Your task to perform on an android device: Get the "Care" tips for the mango plant on the Blossom app.
Image 0: 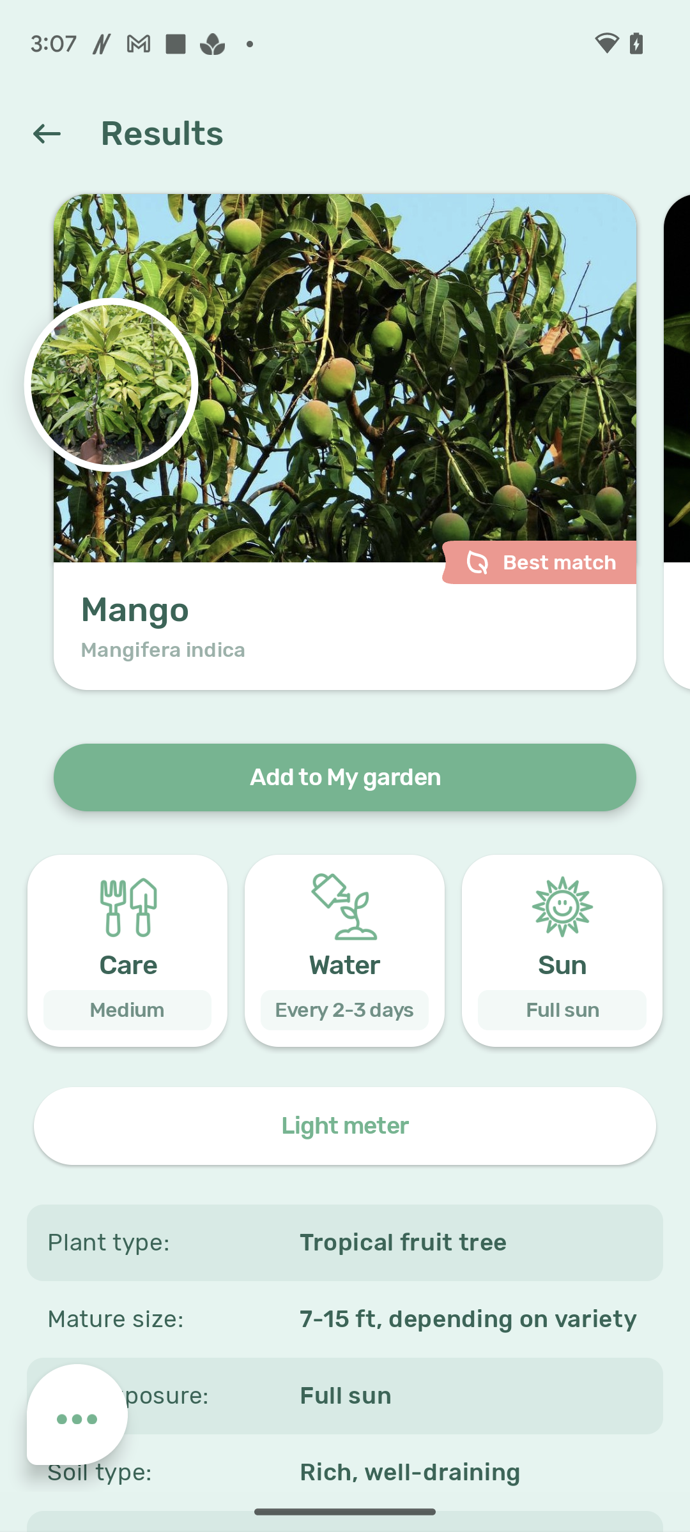
Click on the tab "care"
Step 0: click (103, 927)
Image 1: 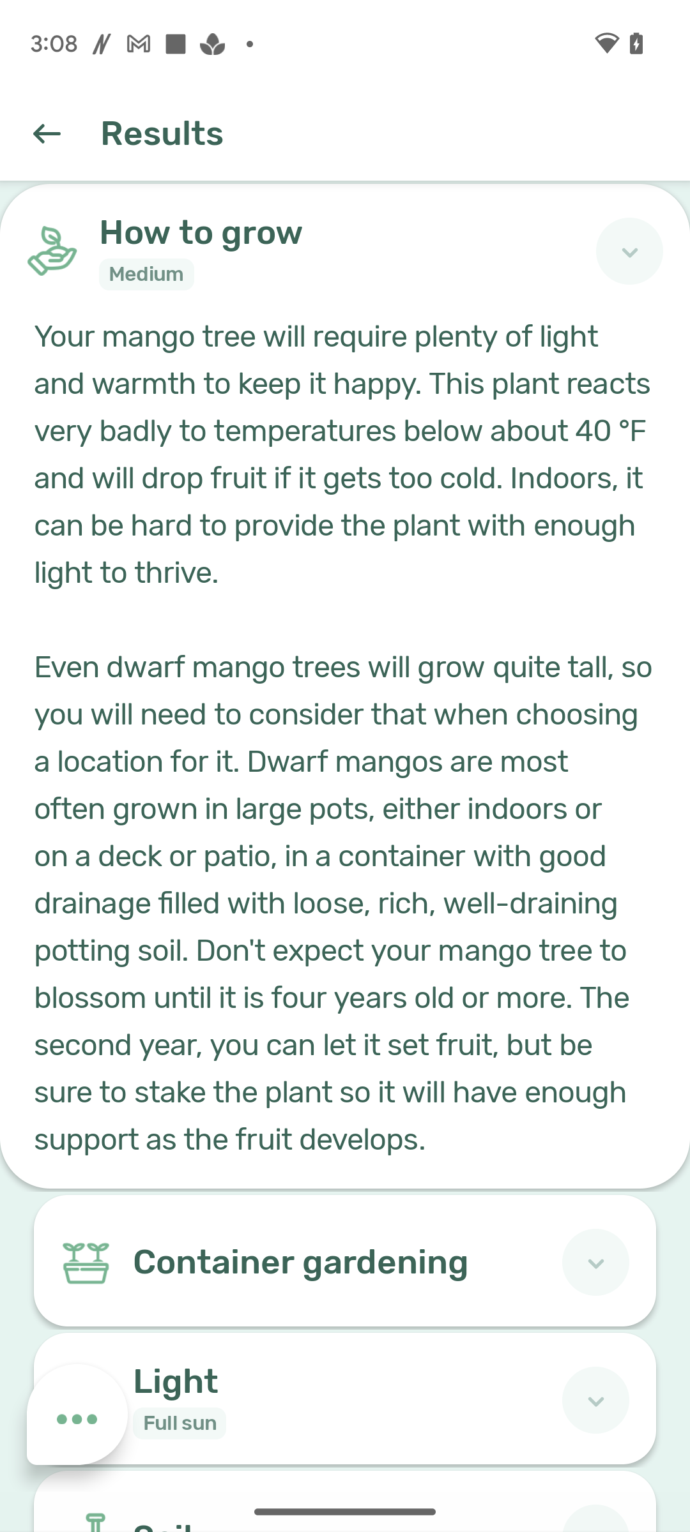
Click on the tab Container gardening.
Step 1: click (334, 1262)
Image 2: 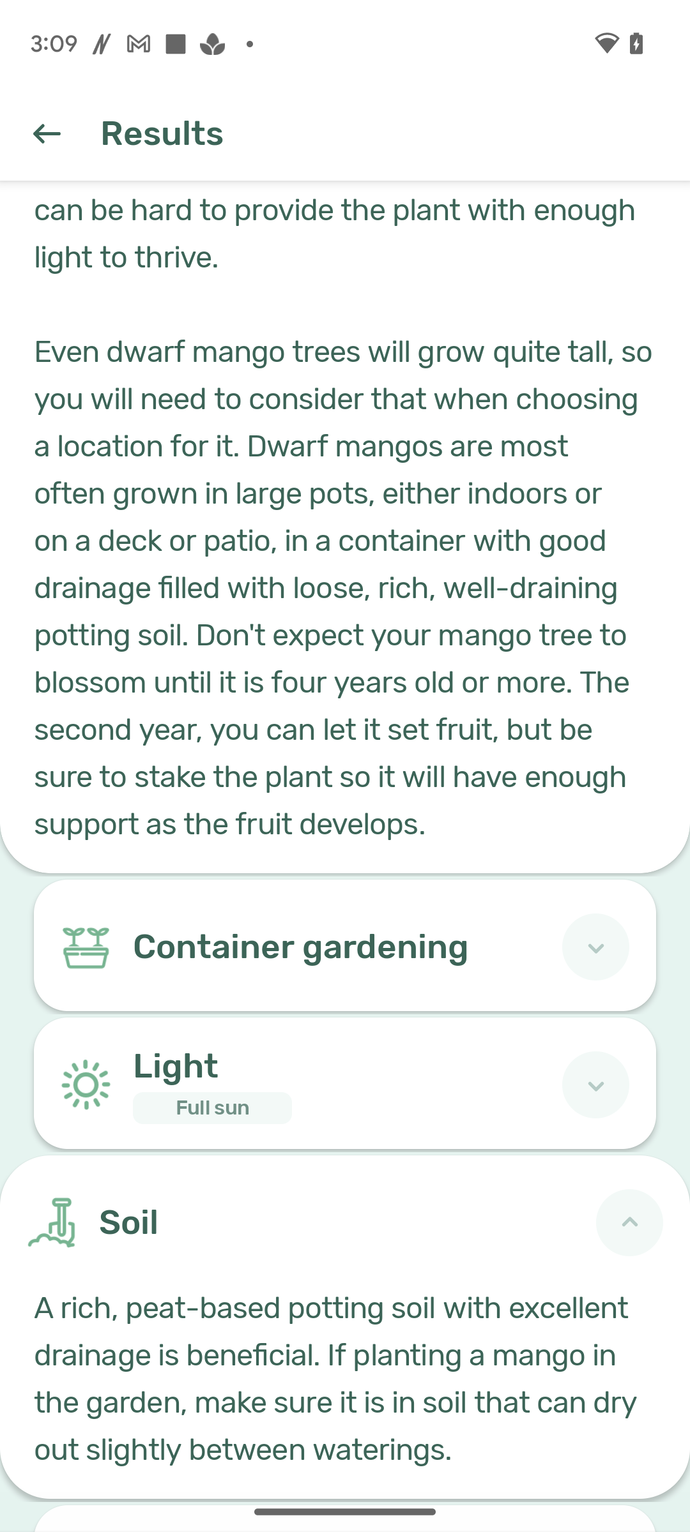
Click on the tab Container gardening.
Step 2: click (334, 947)
Image 3: 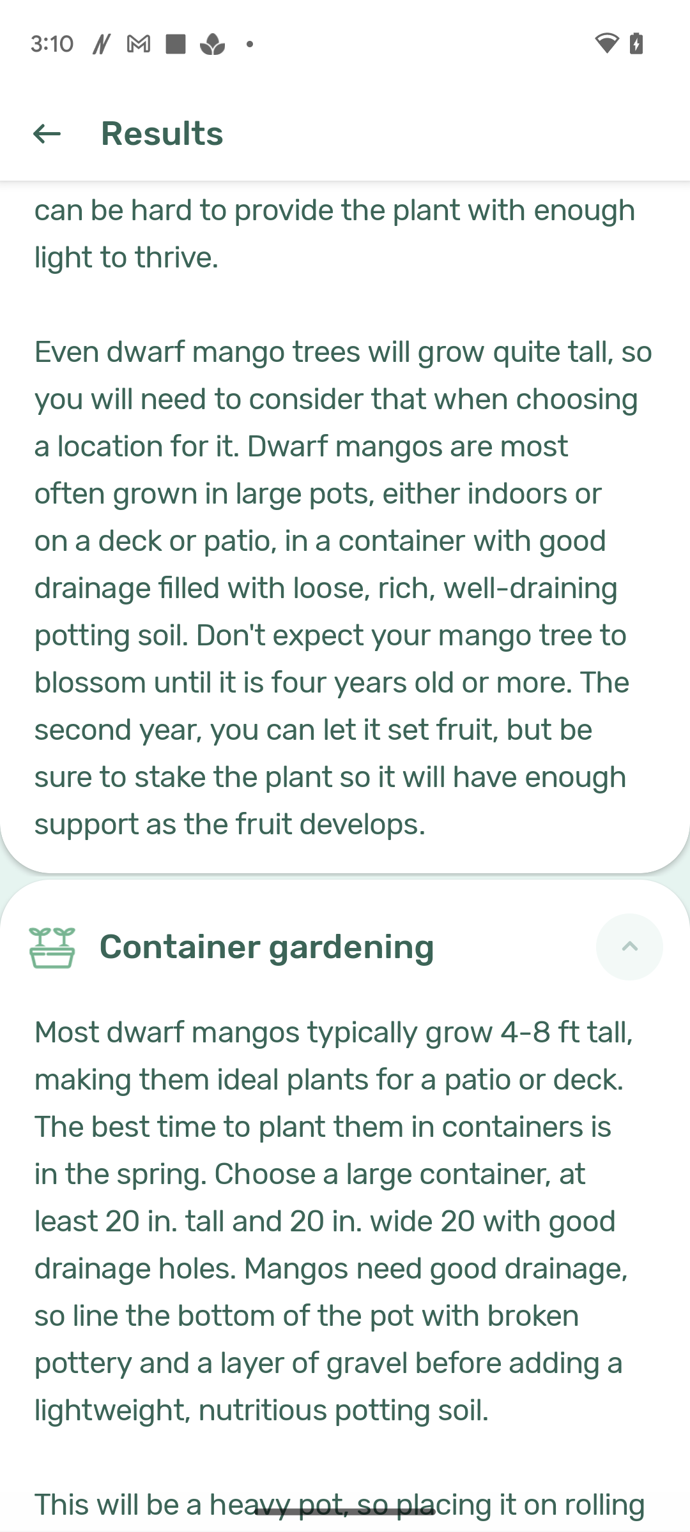
Scroll up
Step 3: scroll down
Image 4: 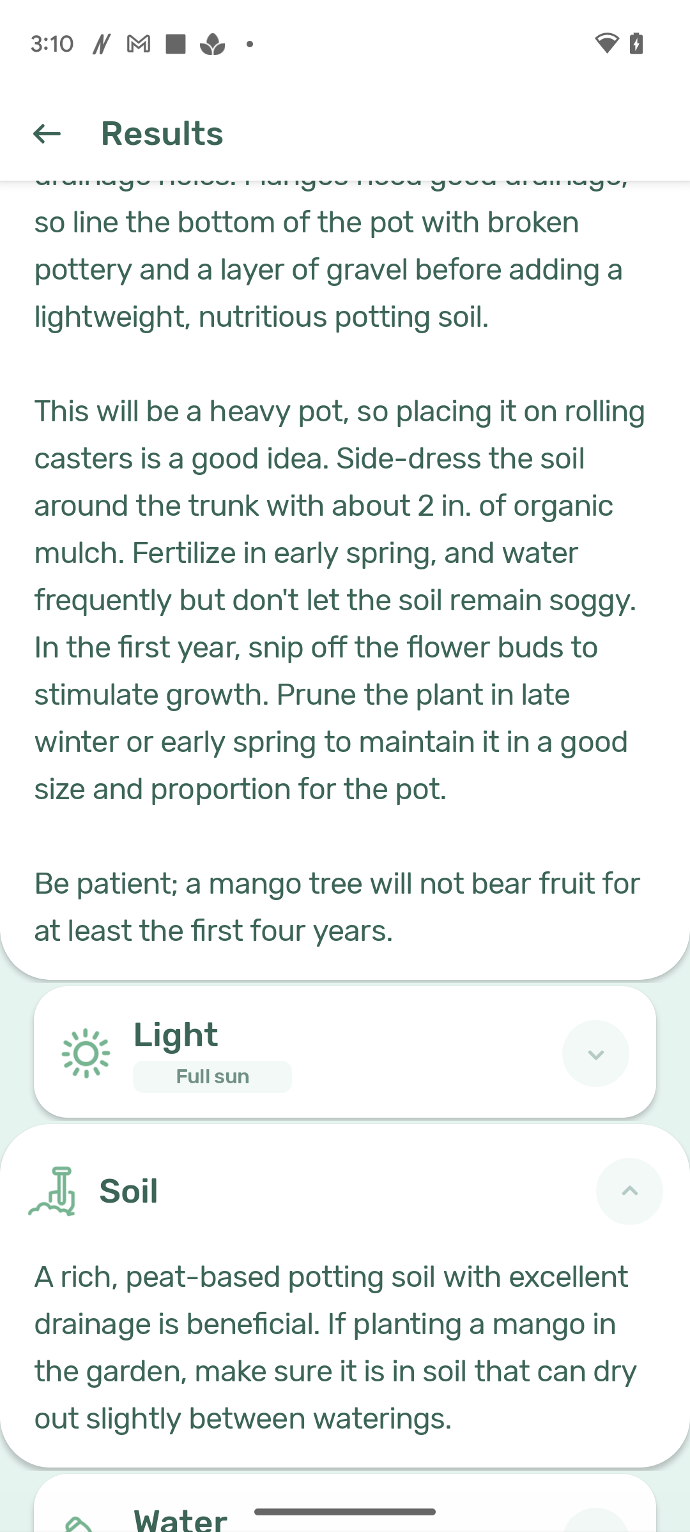
Click on the tab "Light".
Step 4: click (544, 1038)
Image 5: 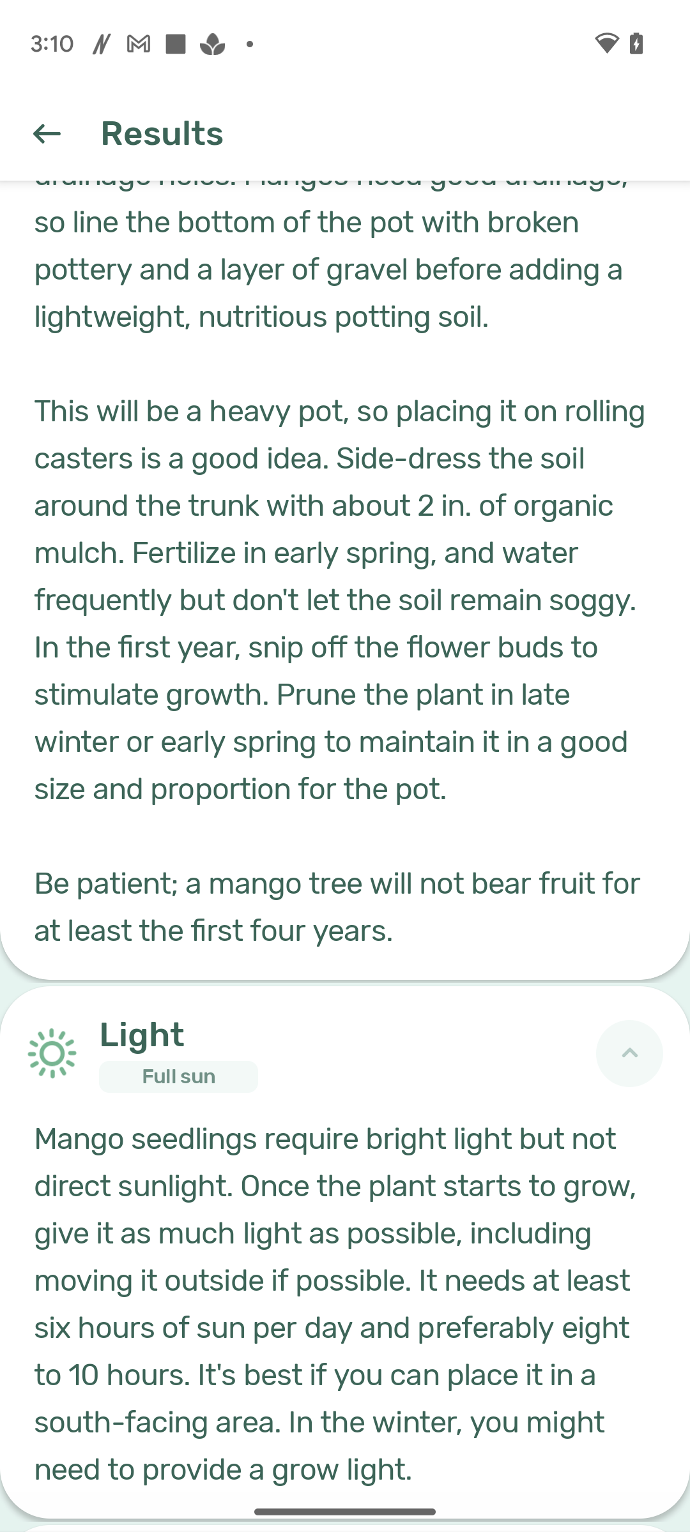
Scroll up
Step 5: scroll down
Image 6: 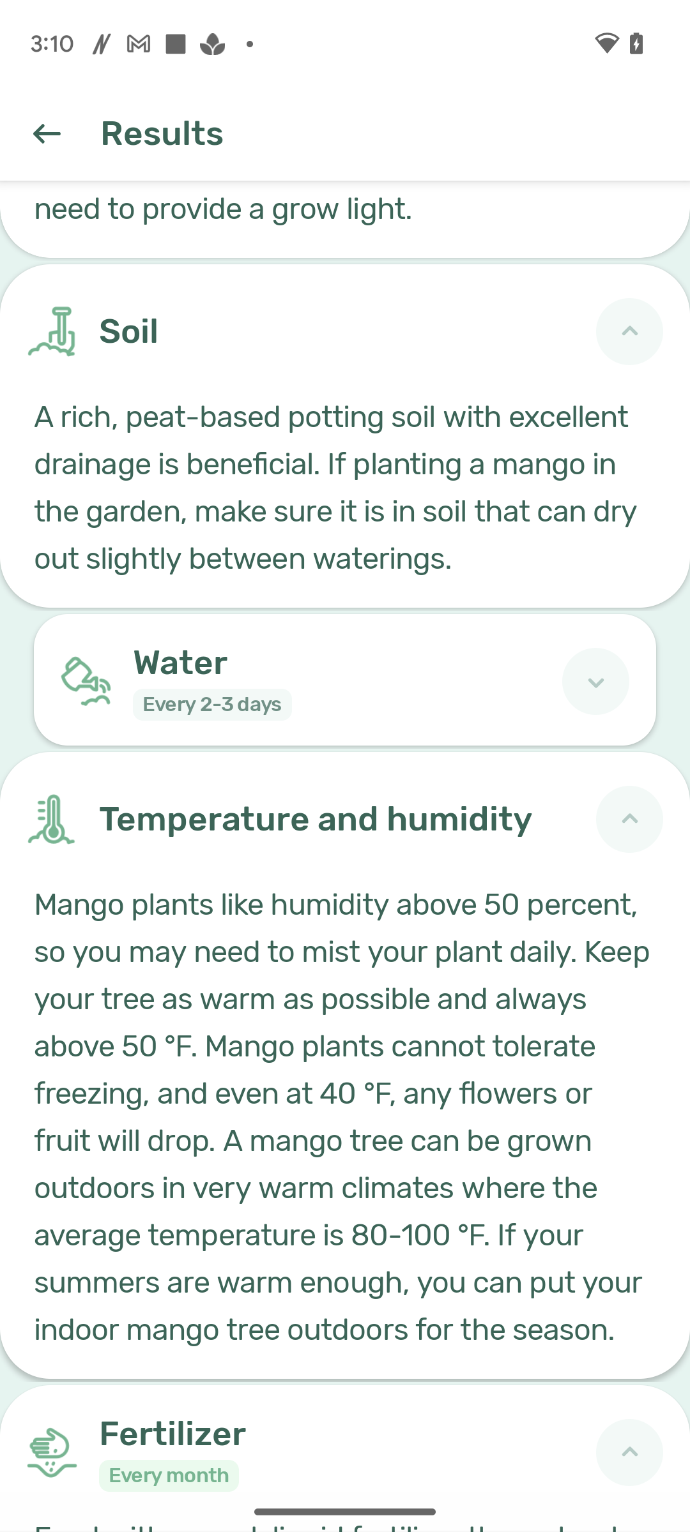
Click on the tab "Water".
Step 6: click (395, 684)
Image 7: 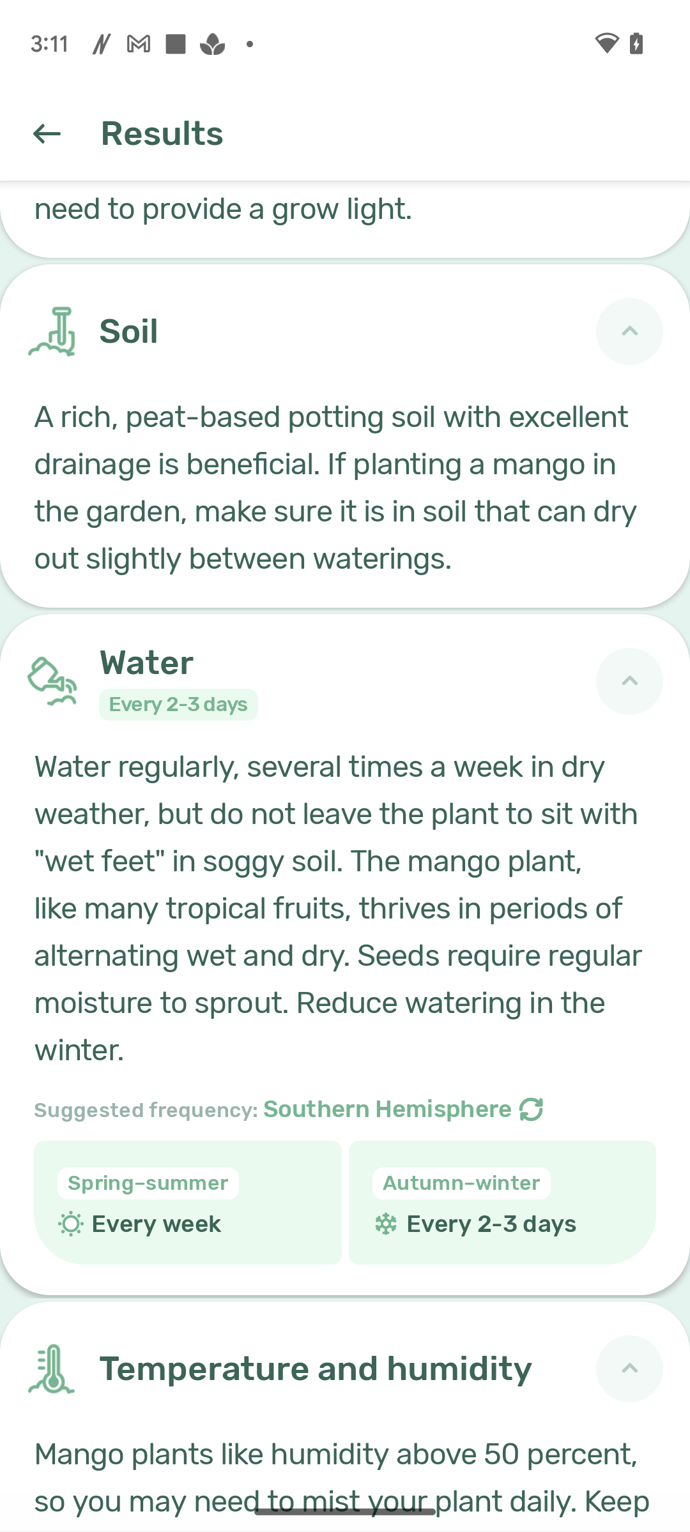
Scroll up
Step 7: scroll down